Your task to perform on an android device: In the Mindvalley app, I would like to listen to the Restful Sleep in Sleep category so i can have a peaceful night's rest.
Image 0: 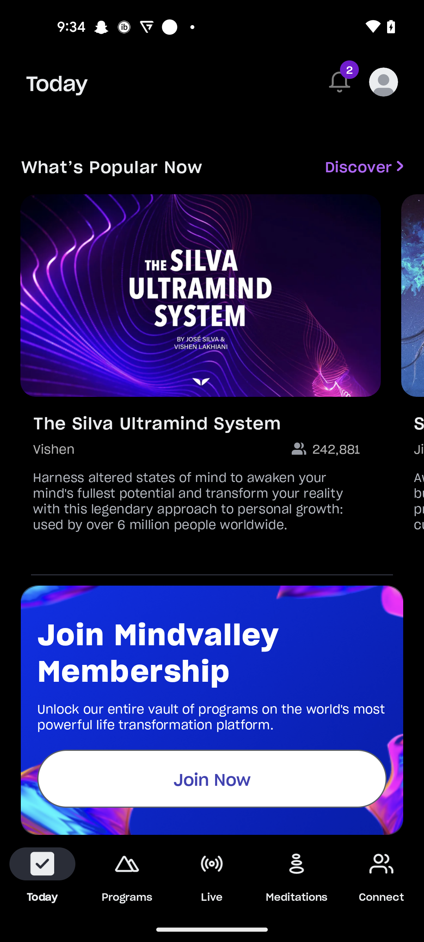
Click on the meditations tab 
Step 0: click (297, 876)
Image 1: 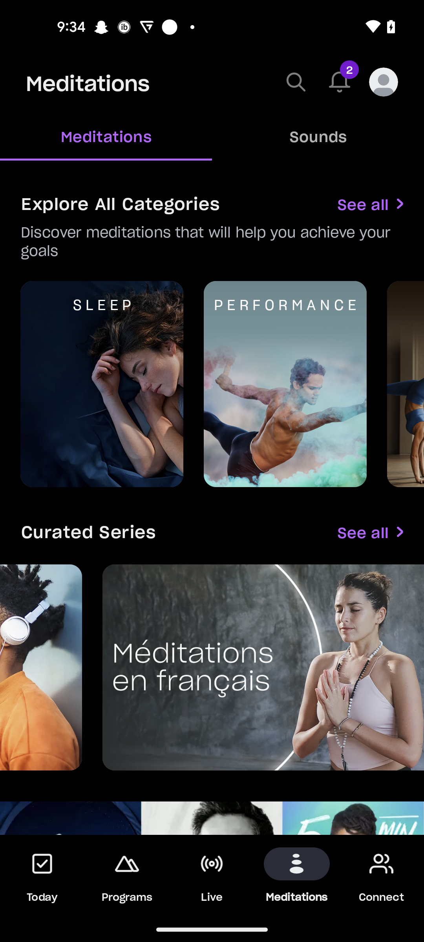
Click on the sleep meditations category
Step 1: click (102, 383)
Image 2: 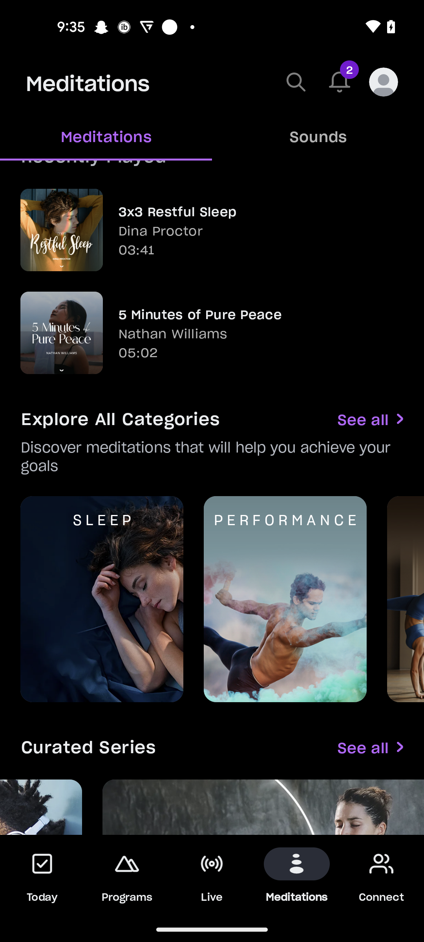
Click on the sleep meditations category
Step 2: click (102, 599)
Image 3: 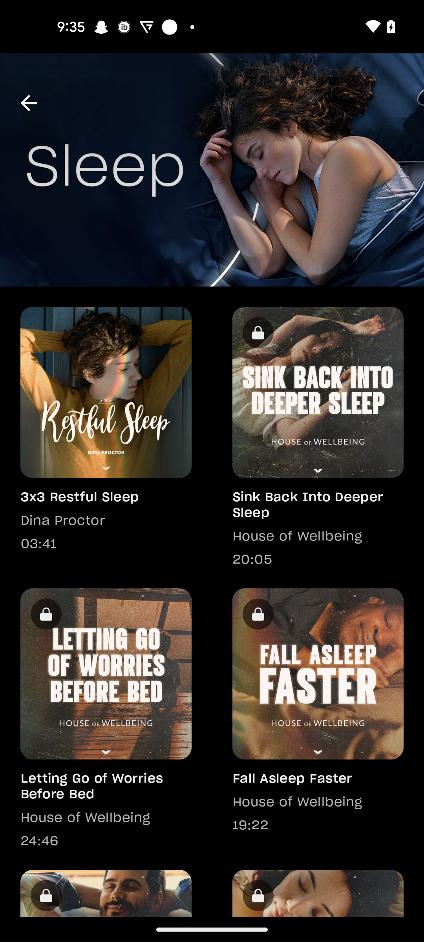
Click on the  Restful Sleep
Step 3: click (106, 392)